Your task to perform on an android device: Go to the Mylo app. Enter the due date of August 10, 2023, and track the movements of the baby.
Image 0: 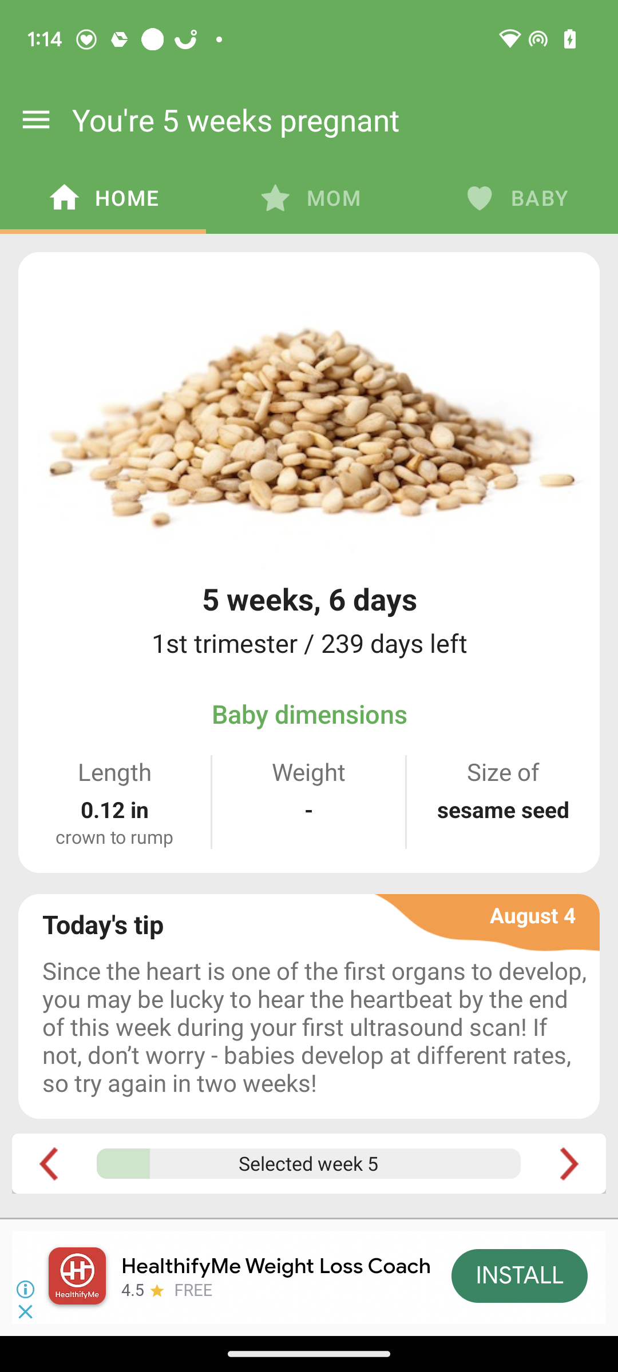
Open the Mylo app.
Step 0: open app "Mylo"
Image 1: 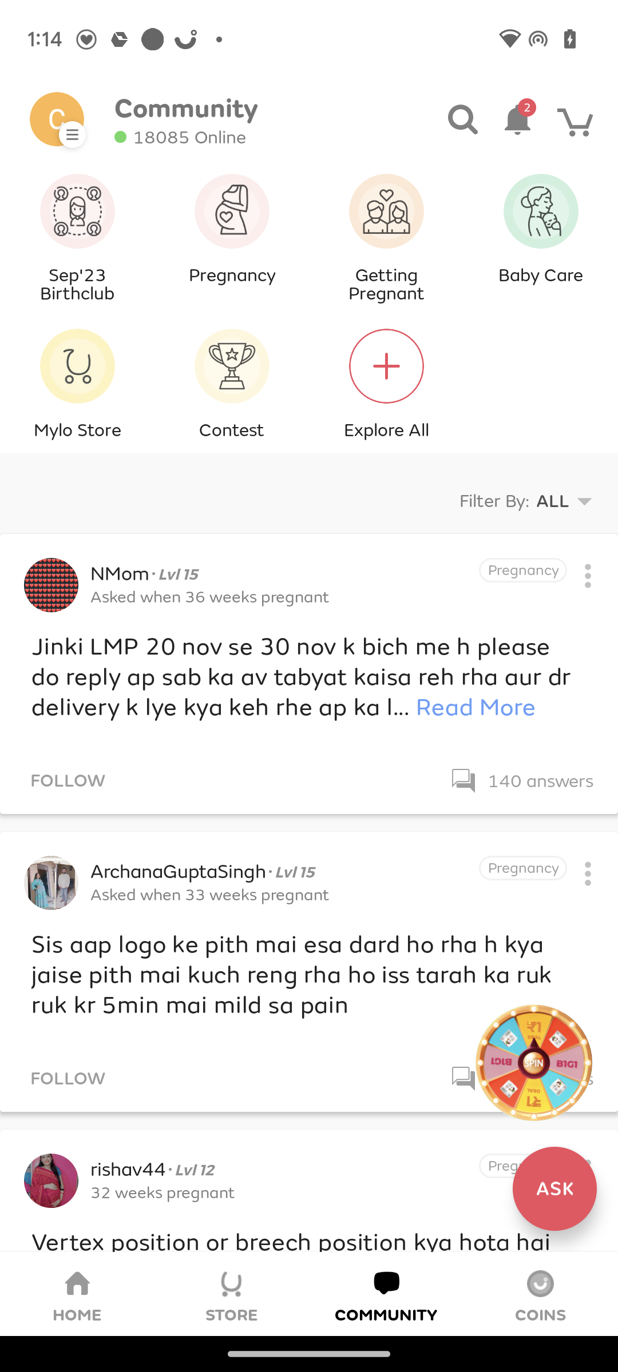
Click on the three horizontal lines in the top-left corner of the screen.
Step 1: click (62, 113)
Image 2: 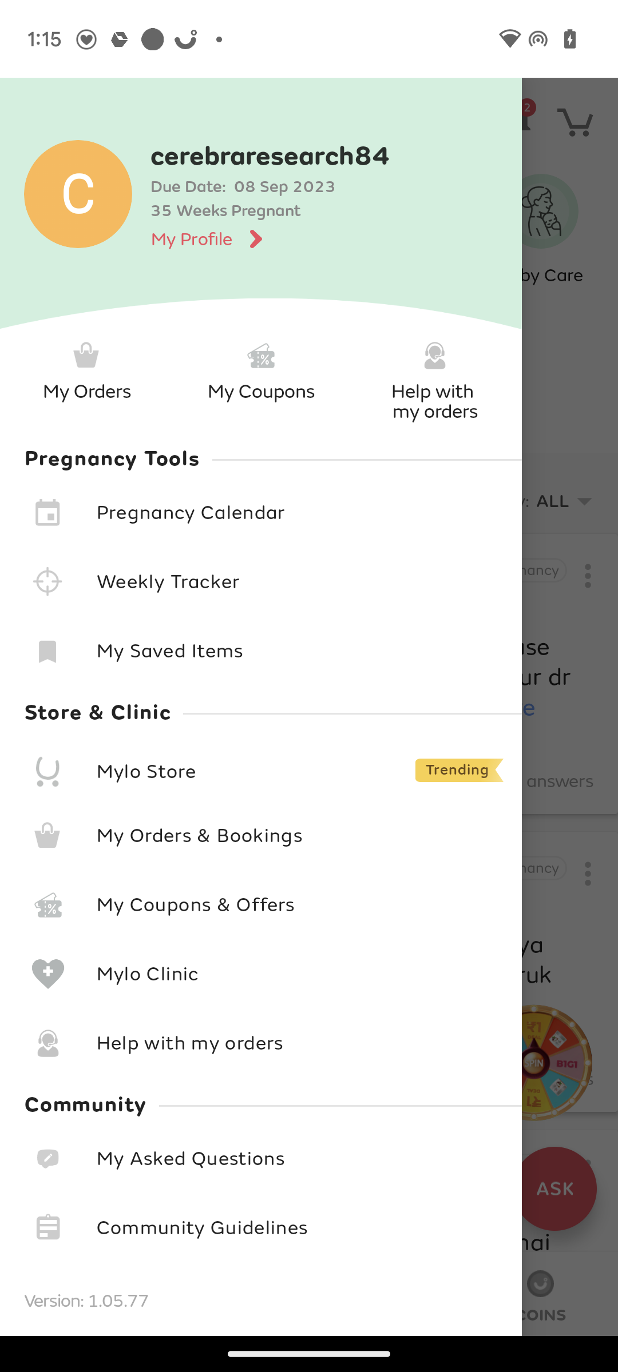
Click on the my profile.
Step 2: click (206, 239)
Image 3: 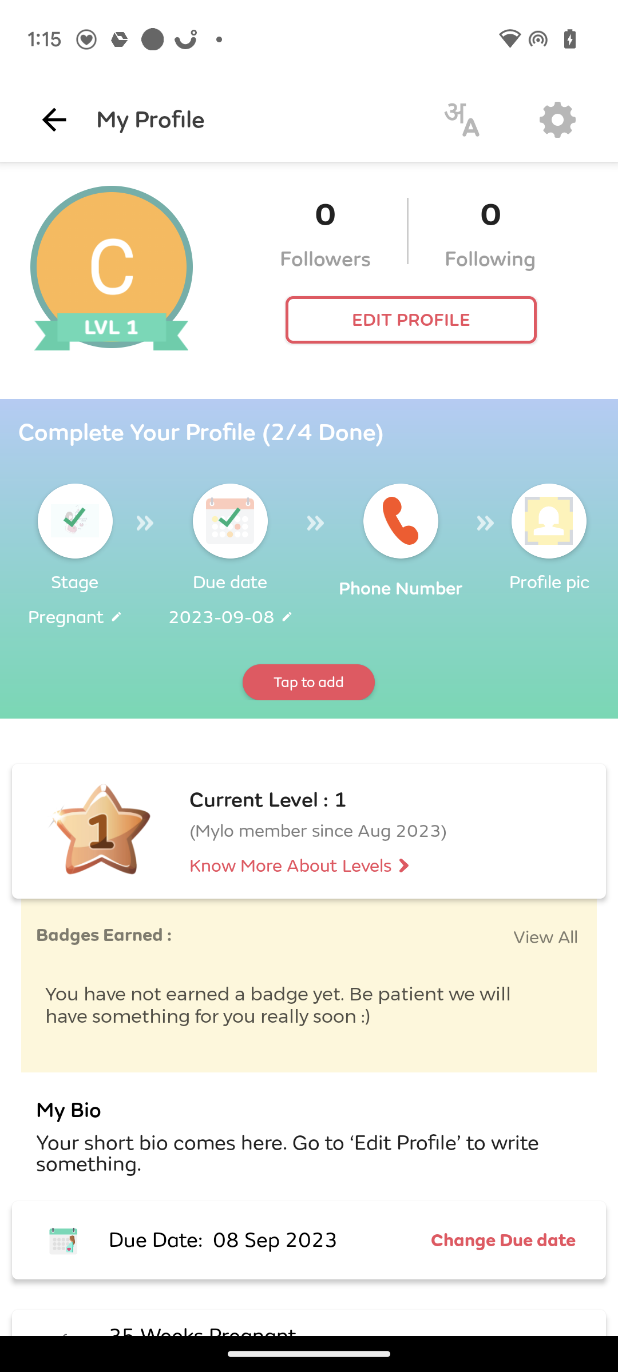
Click on the Edit Profile option presented in the red box.
Step 3: click (411, 320)
Image 4: 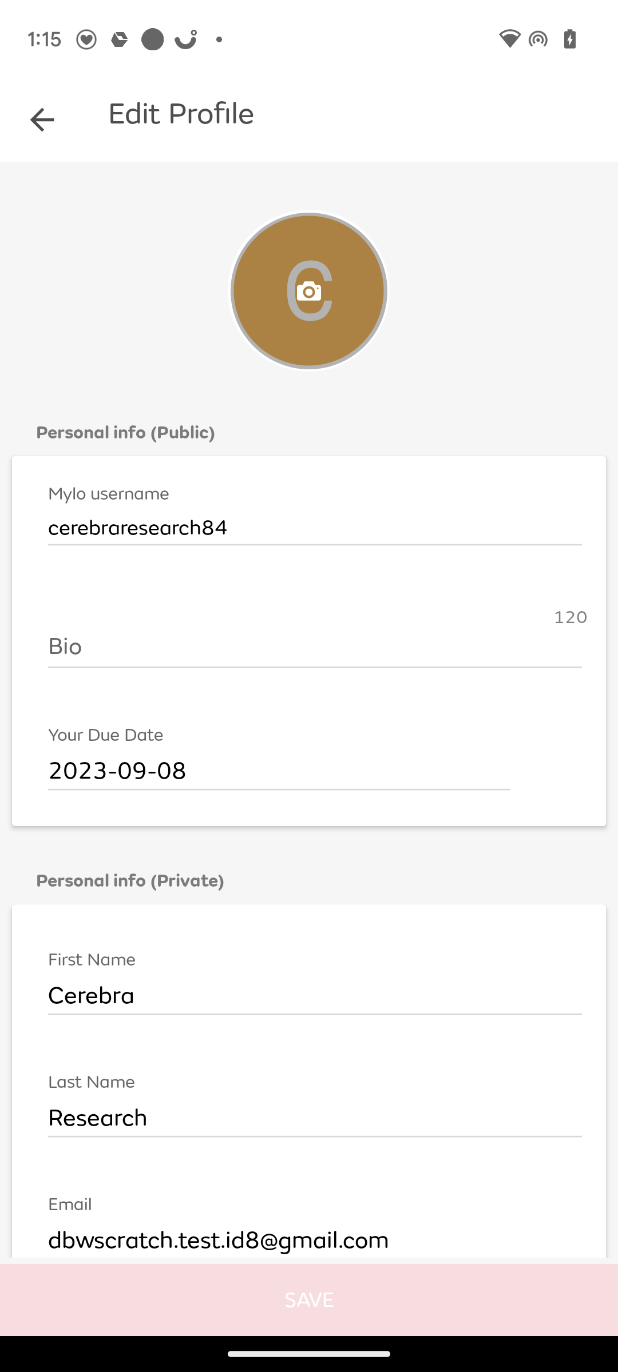
Click on the your due date option, which is at the third number from the top.
Step 4: click (279, 771)
Image 6: 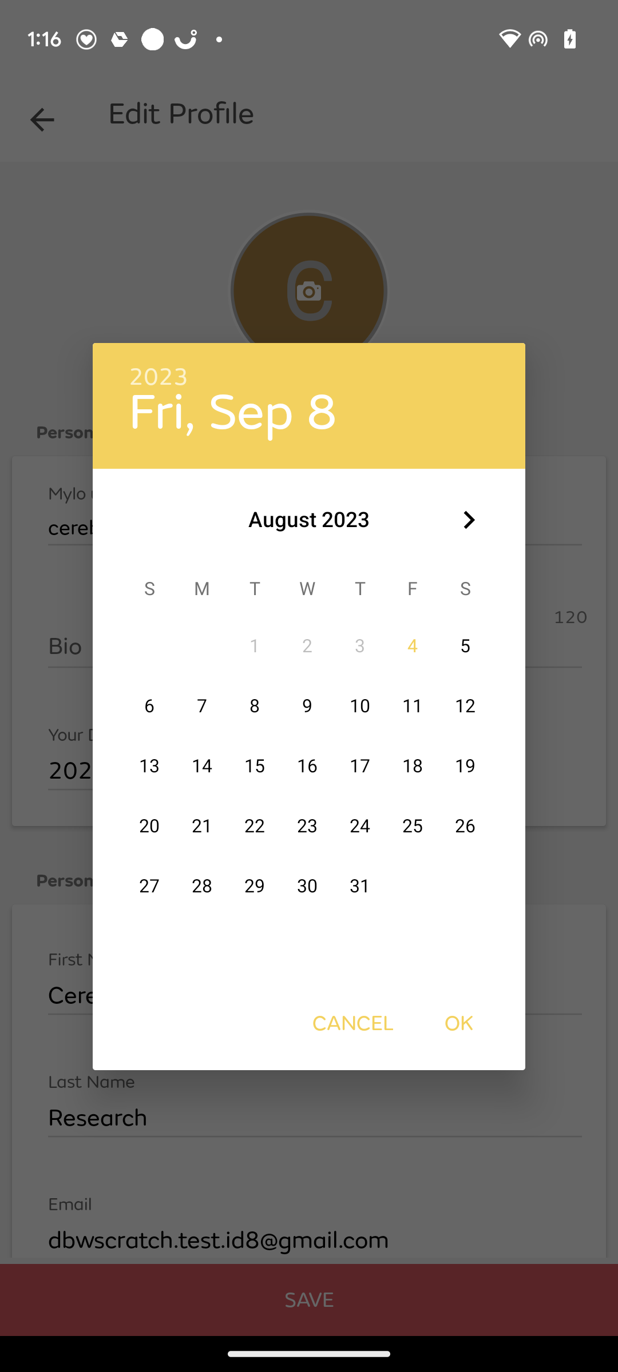
Click on the date, August 10, 2023.
Step 6: click (360, 706)
Image 7: 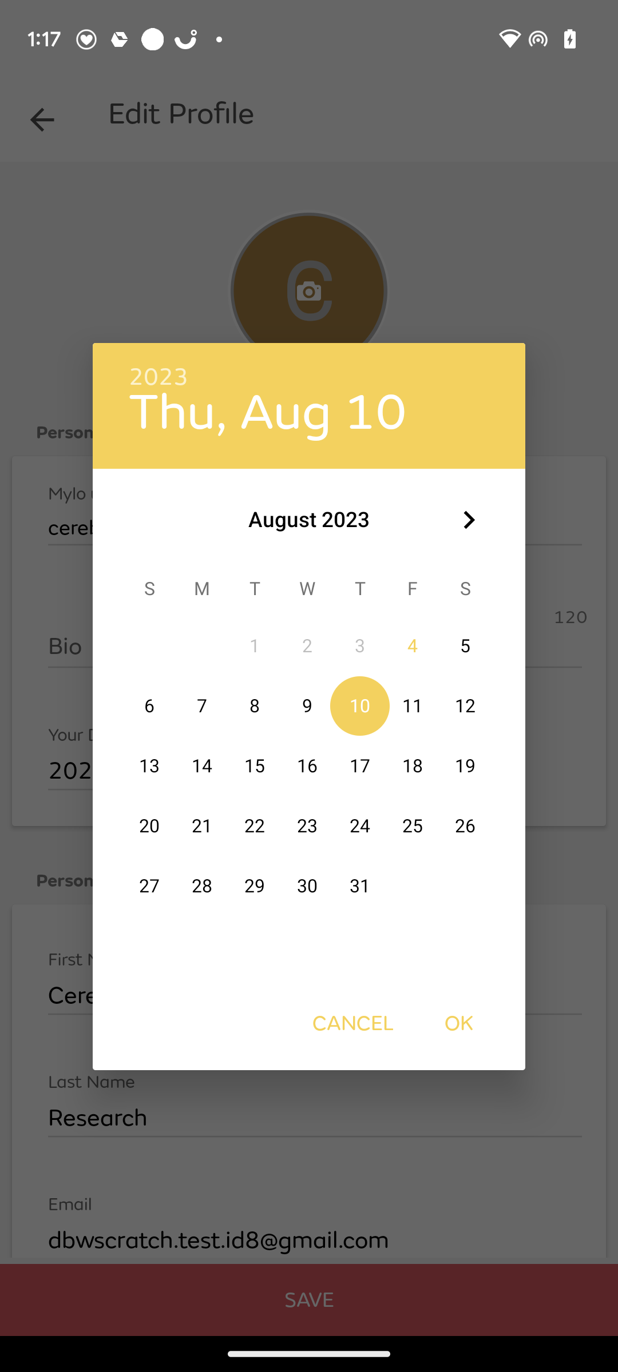
Click on OK on the right side at the bottom of the calendar displayed on the screen.
Step 7: click (459, 1023)
Image 9: 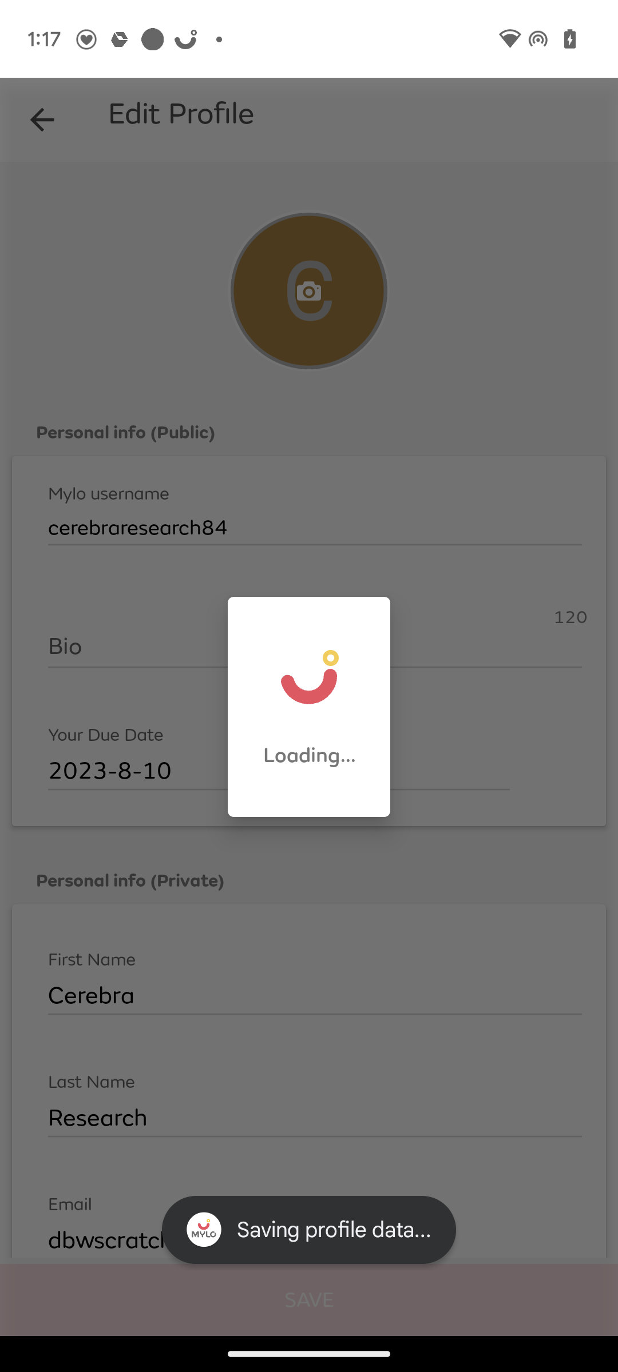
Click on the Save option at the bottom of the screen.
Step 9: wait
Image 10: 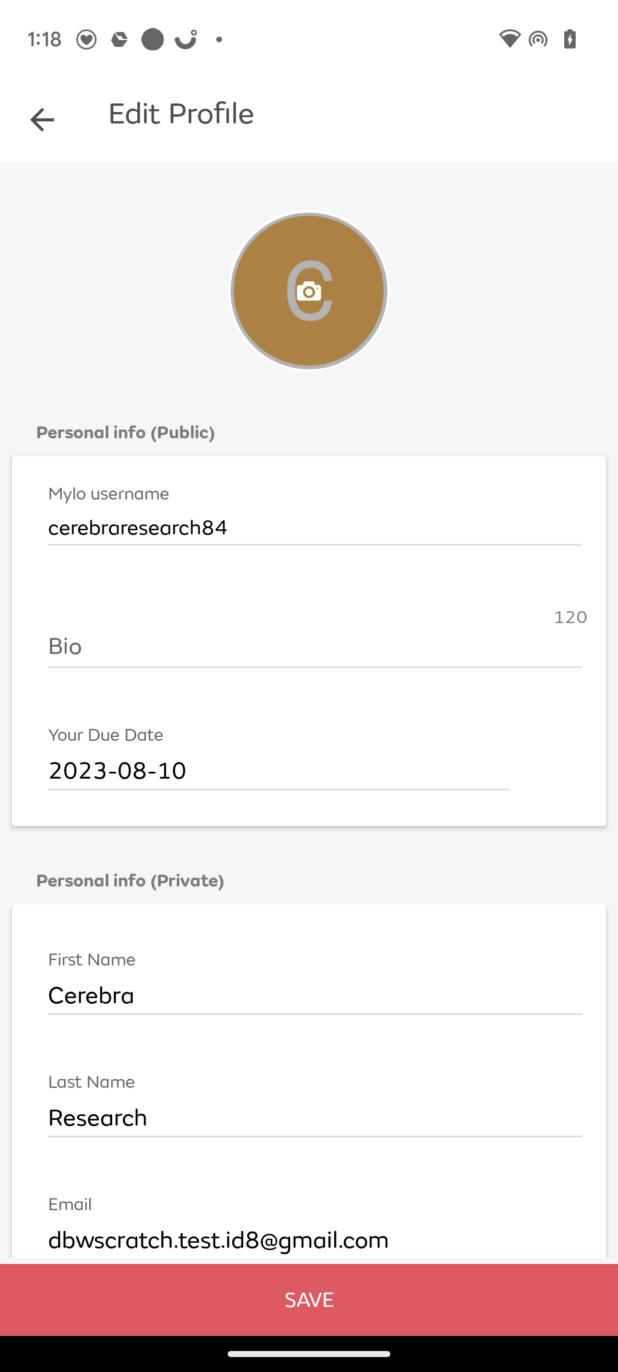
Go back to the previous screen.
Step 10: press back button
Image 11: 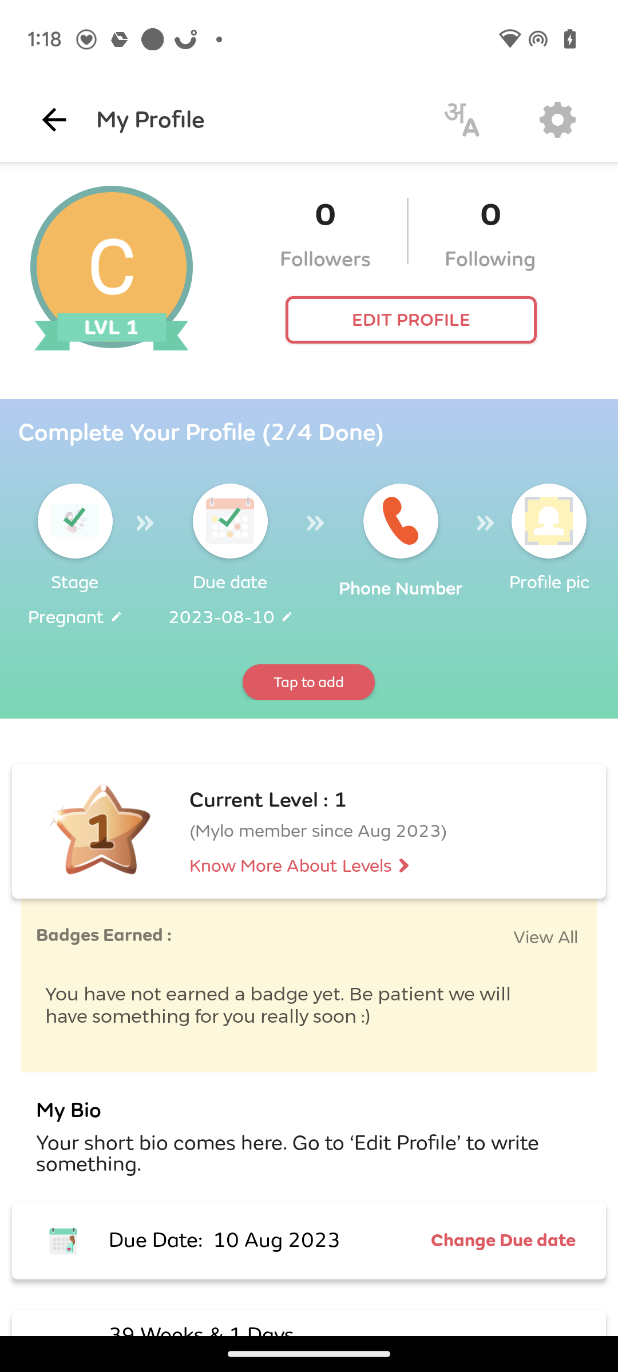
Go back to the previous screen.
Step 11: press back button
Image 12: 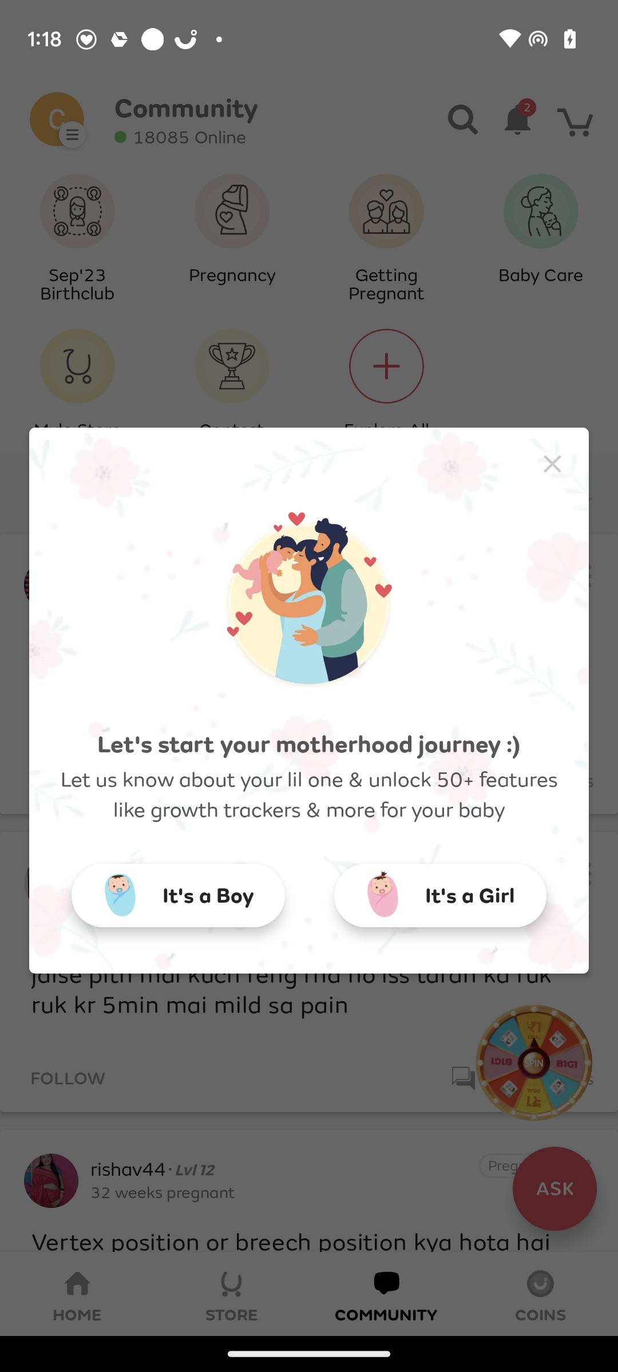
Click on the x icon presented on the top right of the box displayed on the screen.
Step 12: click (556, 461)
Image 13: 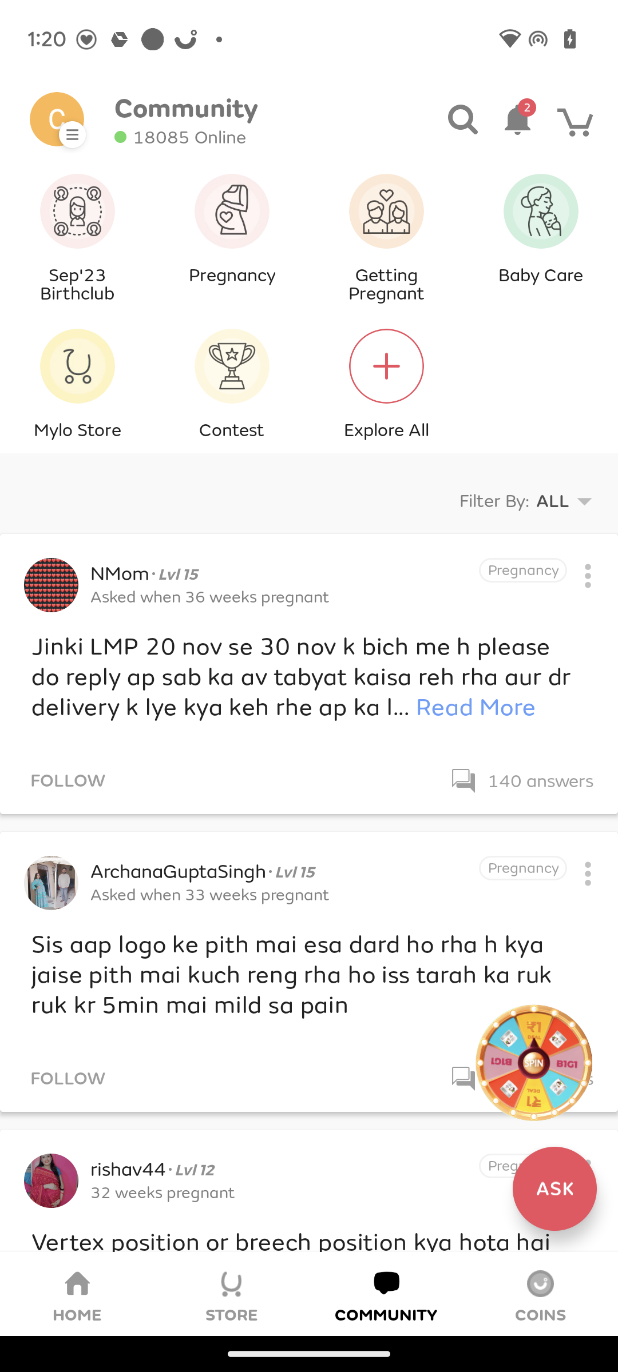
Click on the home tab on the bottom left of the screen.
Step 13: click (93, 1286)
Image 14: 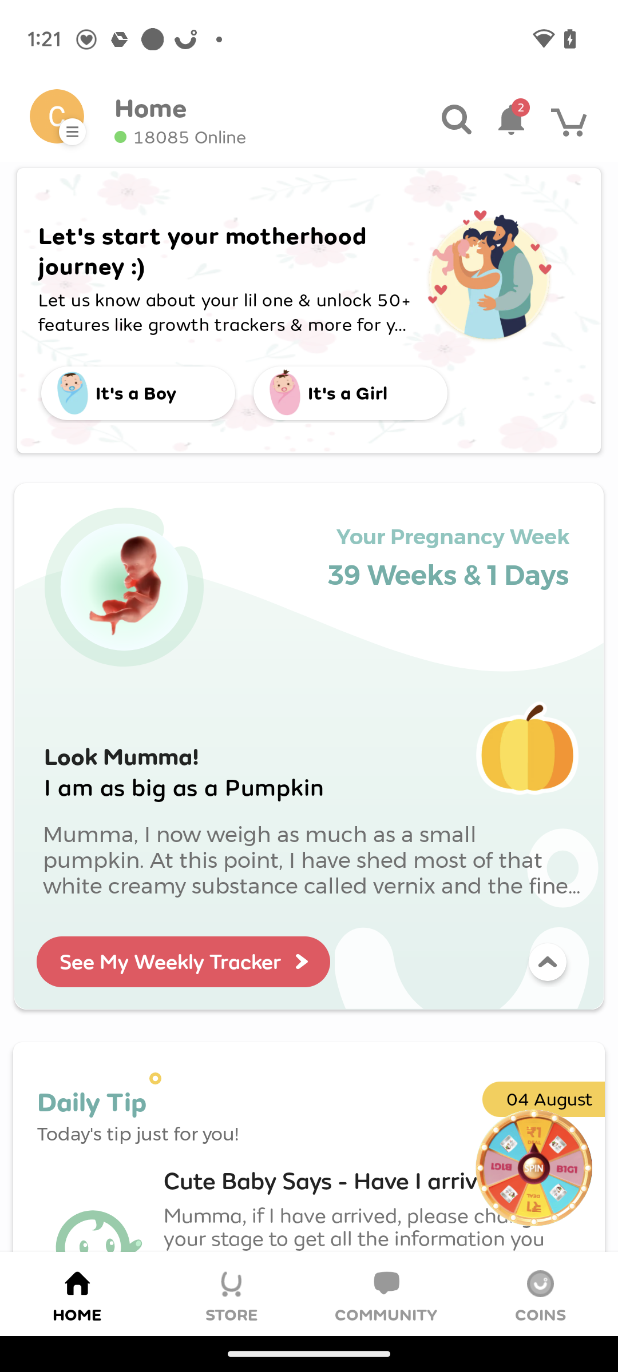
click on my weekly tracker in red box
Step 14: click (183, 962)